Your task to perform on an android device: In the Ebay app, I want to ordless 18v Brushless Electric Hammer Drill  to my wishlist Since II want to make a hole in the wall my house purpose .
Image 0: 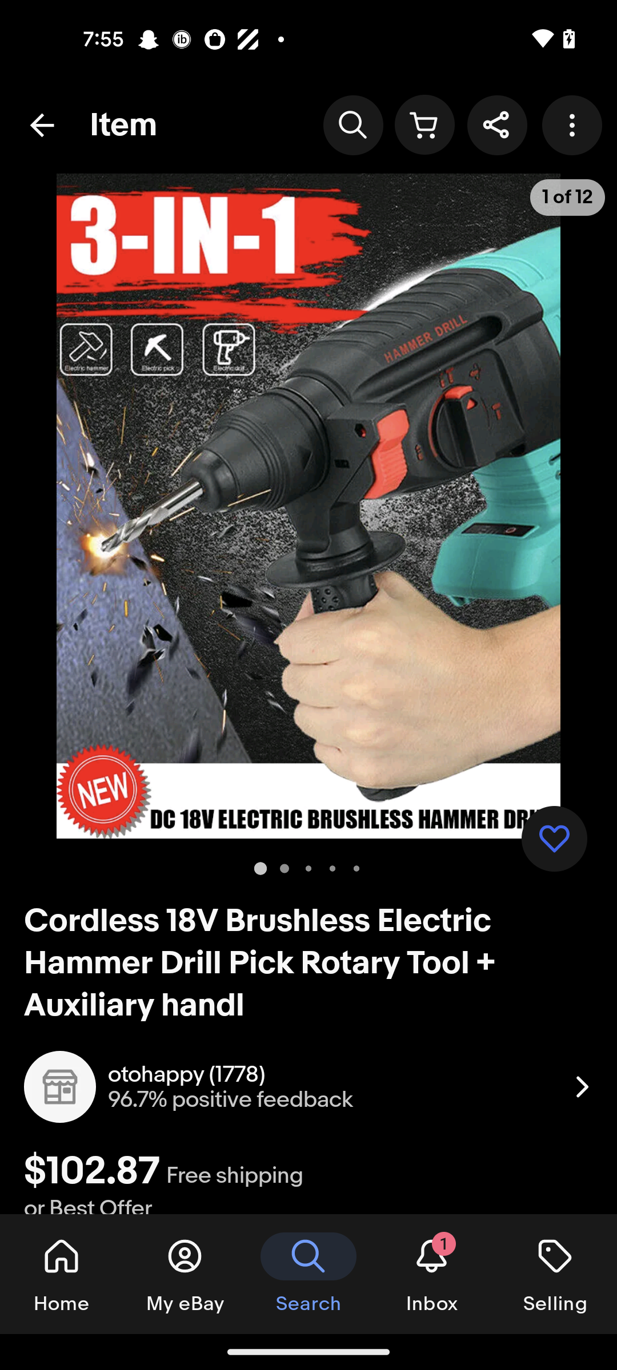
Click on the Wishlists icon
Step 0: click (554, 839)